Your task to perform on an android device: In the Weather & Radar app go the settings and switch on the weather Alerts to get notifications about weather conditions.
Image 0: 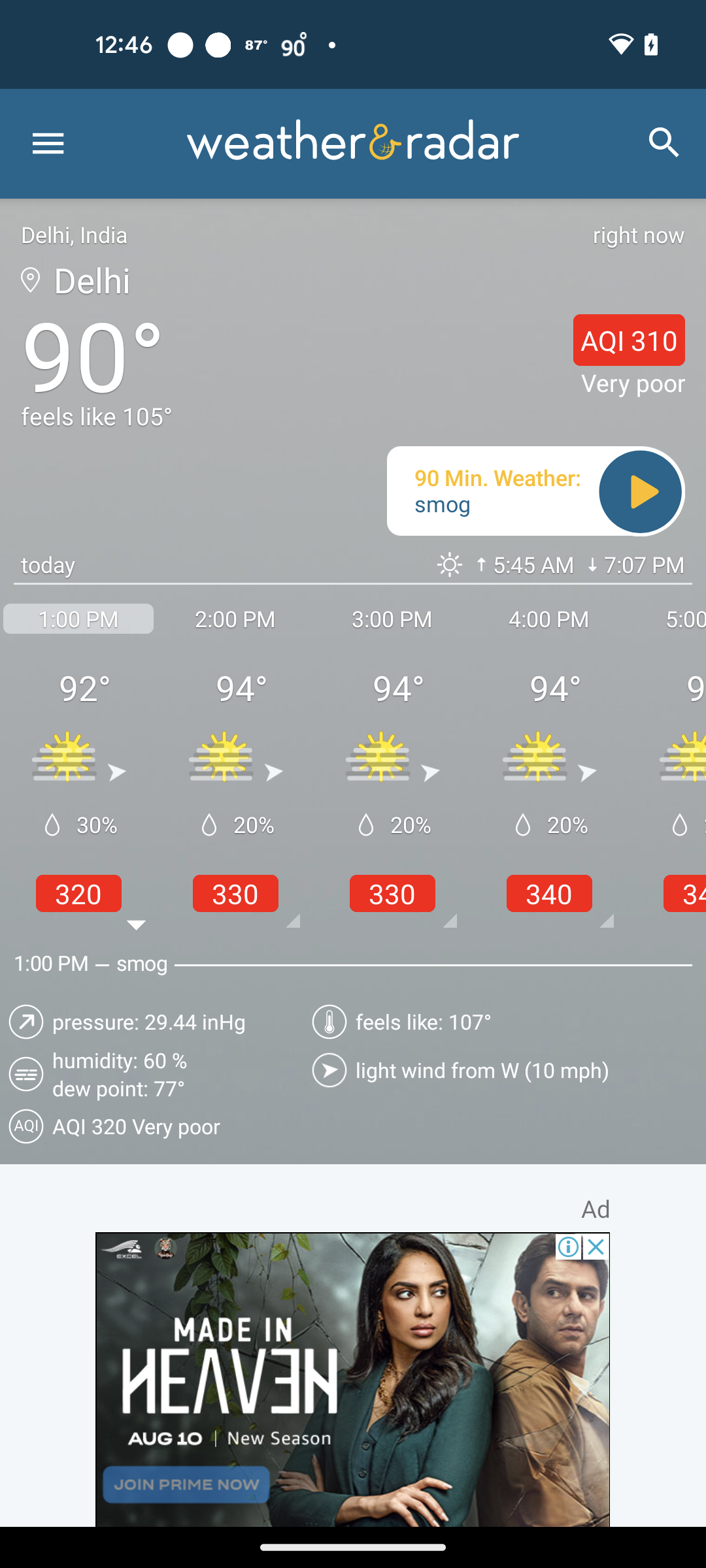
Click on the menu button at the left side of the screen.
Step 0: click (30, 165)
Image 1: 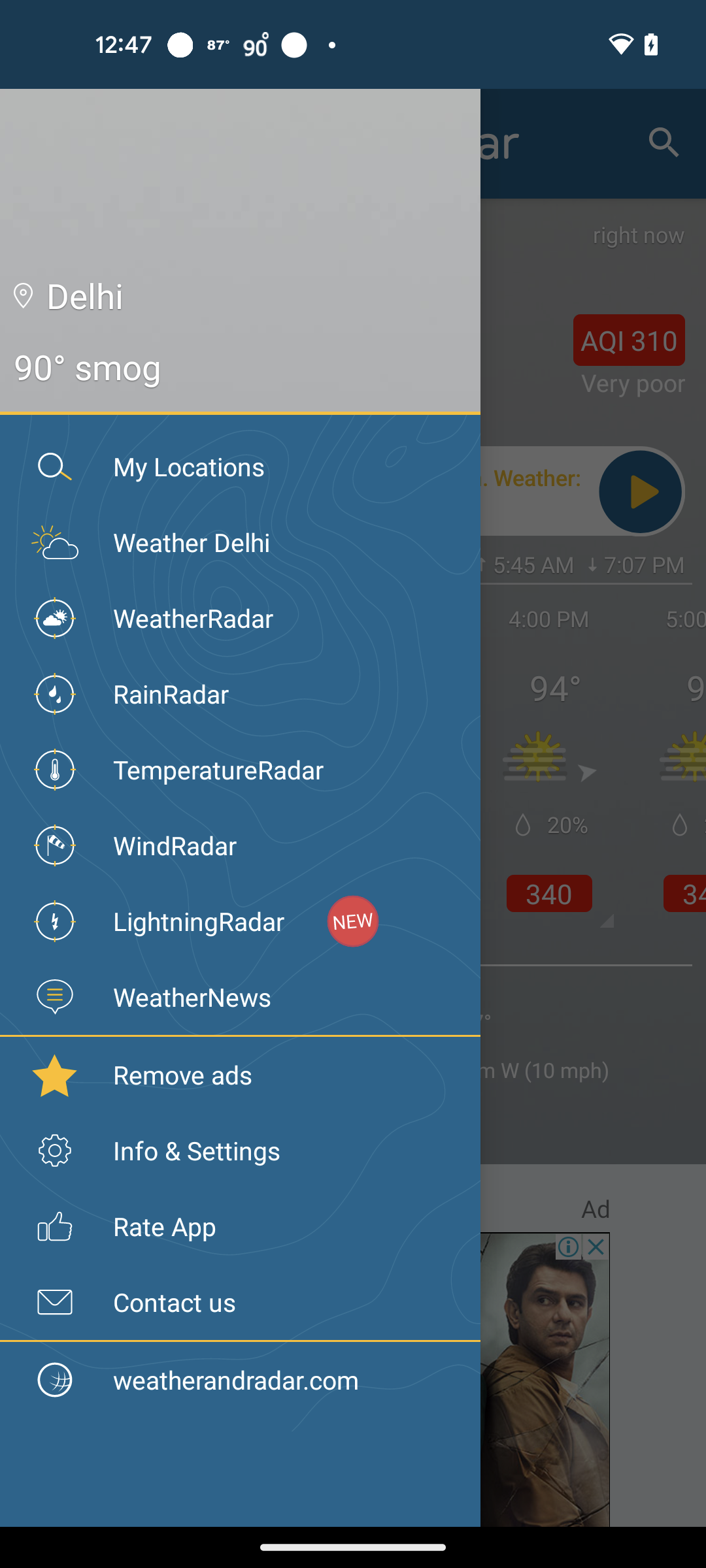
Click on the "Info & Settings"
Step 1: click (174, 1126)
Image 2: 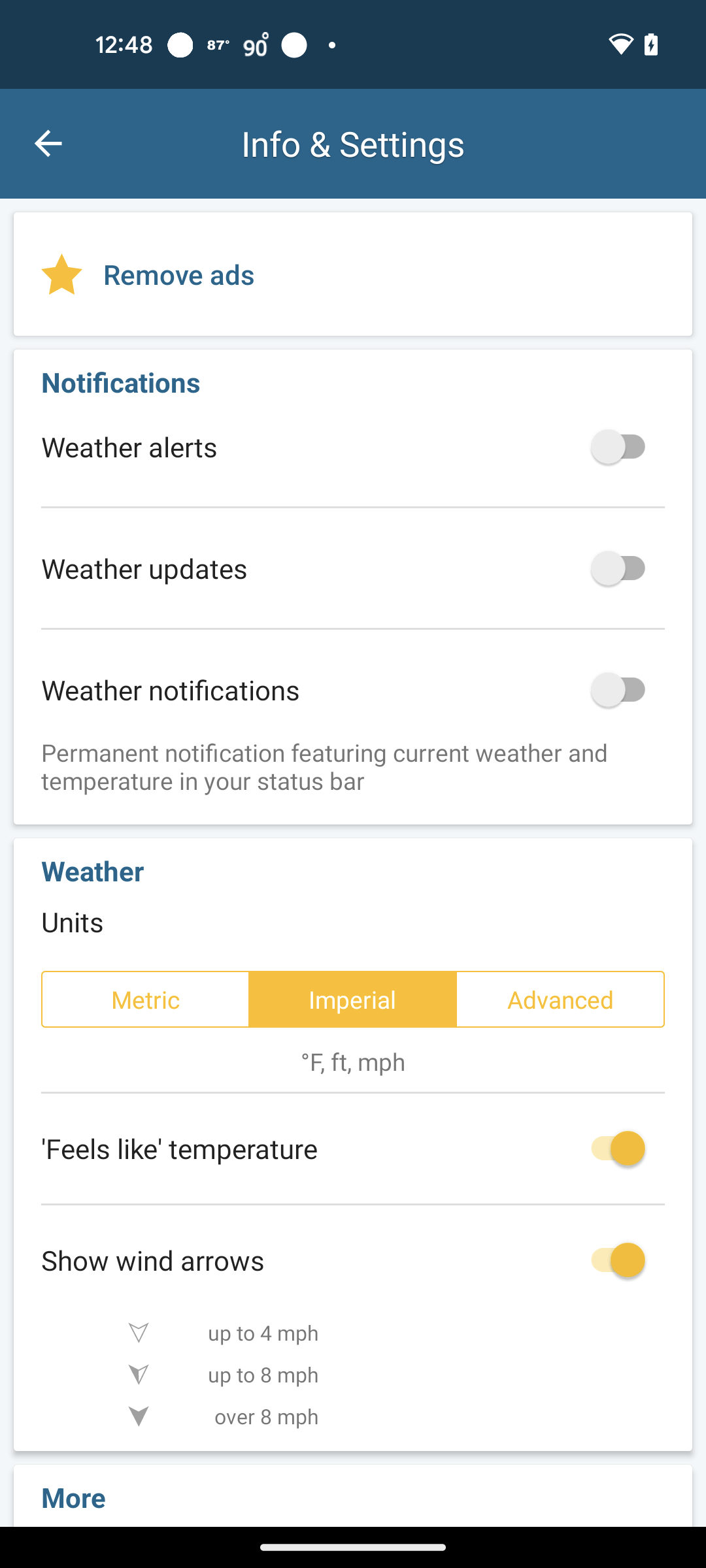
Toggle on the Weather alerts.
Step 2: click (638, 446)